Your task to perform on an android device: I want to add animation to my presentation for the office. Add an animation to the first slide in the Slides app.
Image 0: 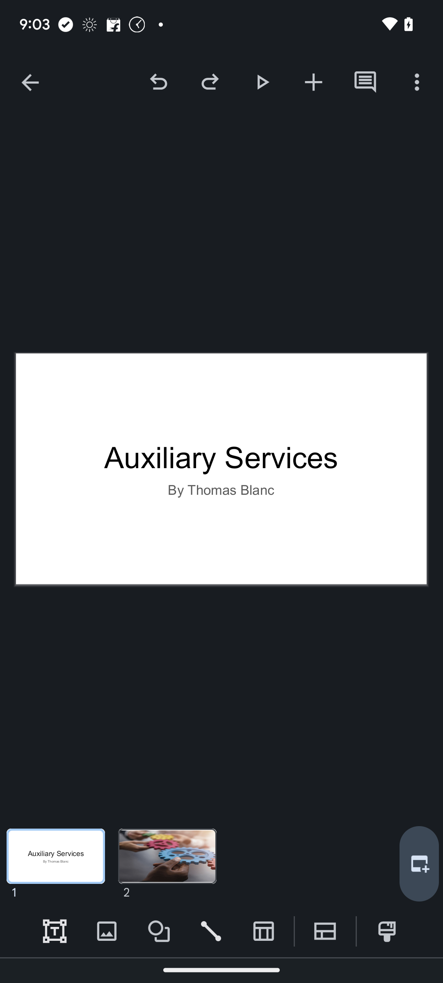
Click on the paint brush icon at the bottom right.
Step 0: click (387, 931)
Image 1: 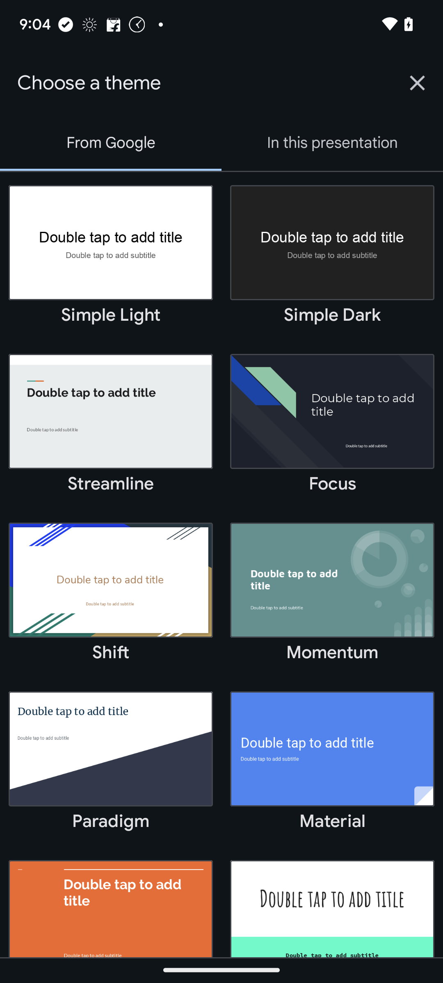
Select Momentum option.
Step 1: click (332, 593)